Your task to perform on an android device: I want to plan my itinerary in the Expedia app, so for my Berlin trip, save the Melia Berlin Mitte hotel for my stay in Berlin.
Image 0: 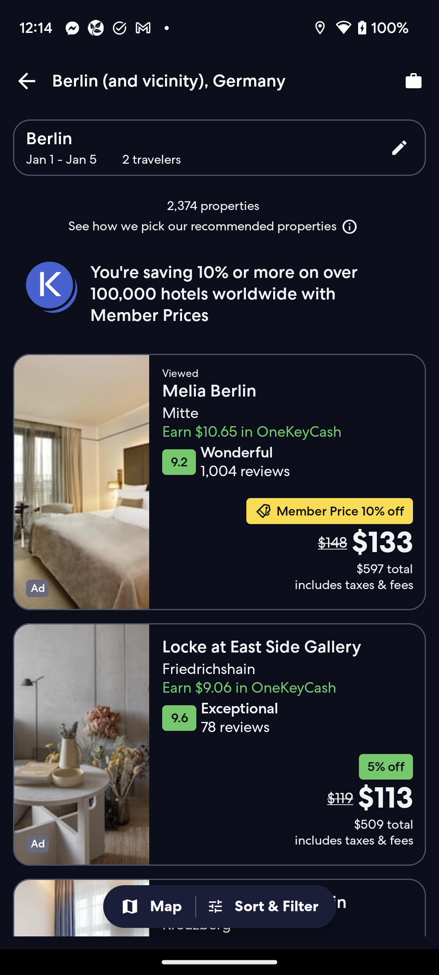
Click on the Melia Berlin Mitte hotel to view the save option of this hotel.
Step 0: click (209, 391)
Image 1: 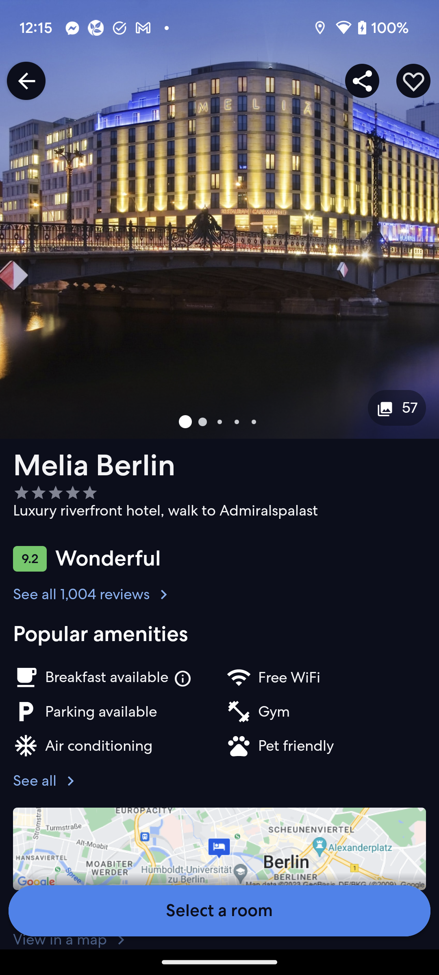
Click on the heart icon at the top right corner of the screen to save this hotel for my stay in Berlin.
Step 1: click (413, 81)
Image 2: 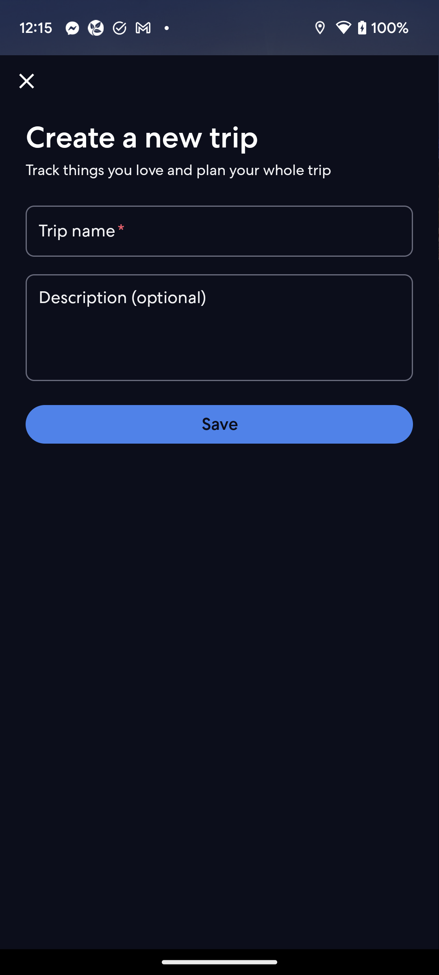
Click on the Trip name section to enter the trip name.
Step 2: click (83, 231)
Image 3: 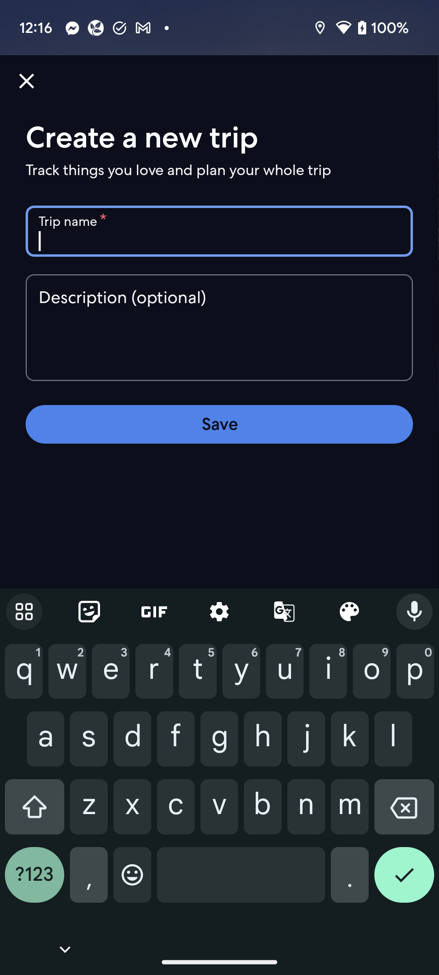
Type Berlin trip in the trip name section.
Step 3: type "Berlin trip"
Image 4: 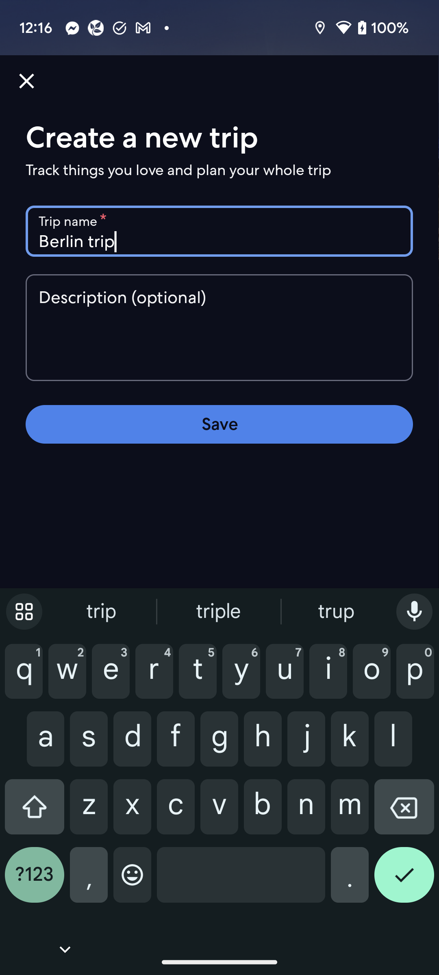
Click on the Save button to save this trip name.
Step 4: click (219, 424)
Image 5: 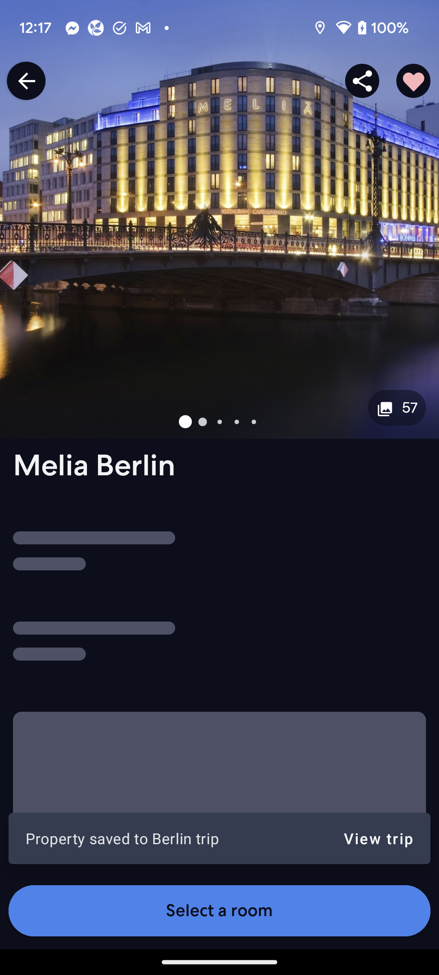
Click on the Save button to save this trip name.
Step 5: wait